Your task to perform on an android device: I am not being notified with the latest mails , Turn on the Gmail Notifications in the Gmail app
Image 0: 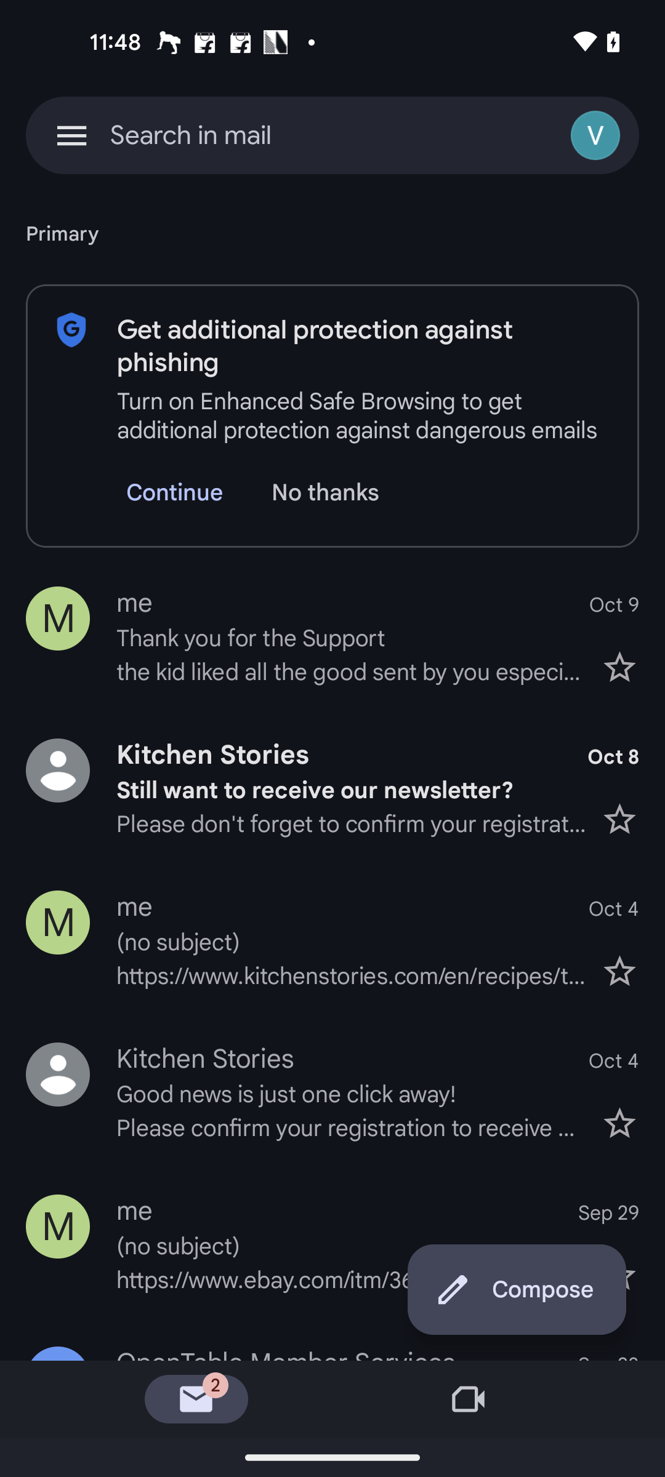
Click on the three line menu button at the top left corner of screen
Step 0: click (71, 135)
Image 2: 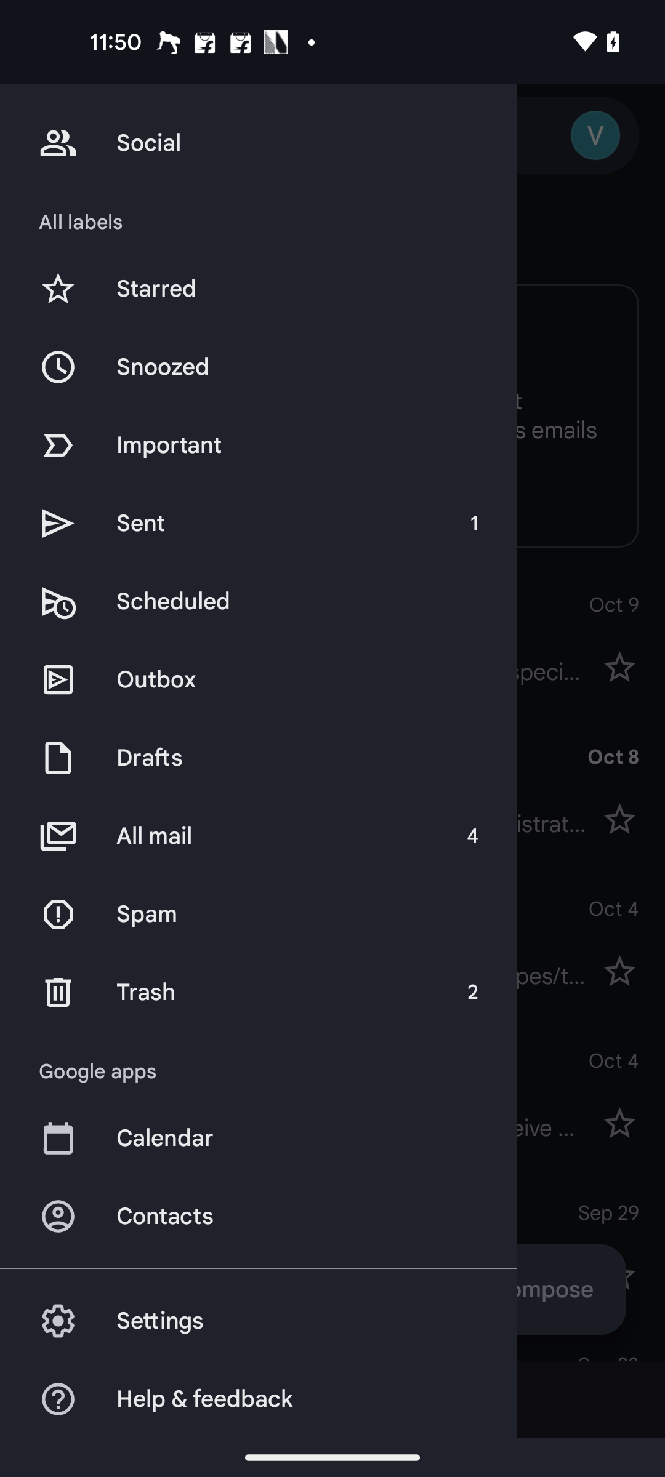
Go to the settings 
Step 2: click (310, 1321)
Image 3: 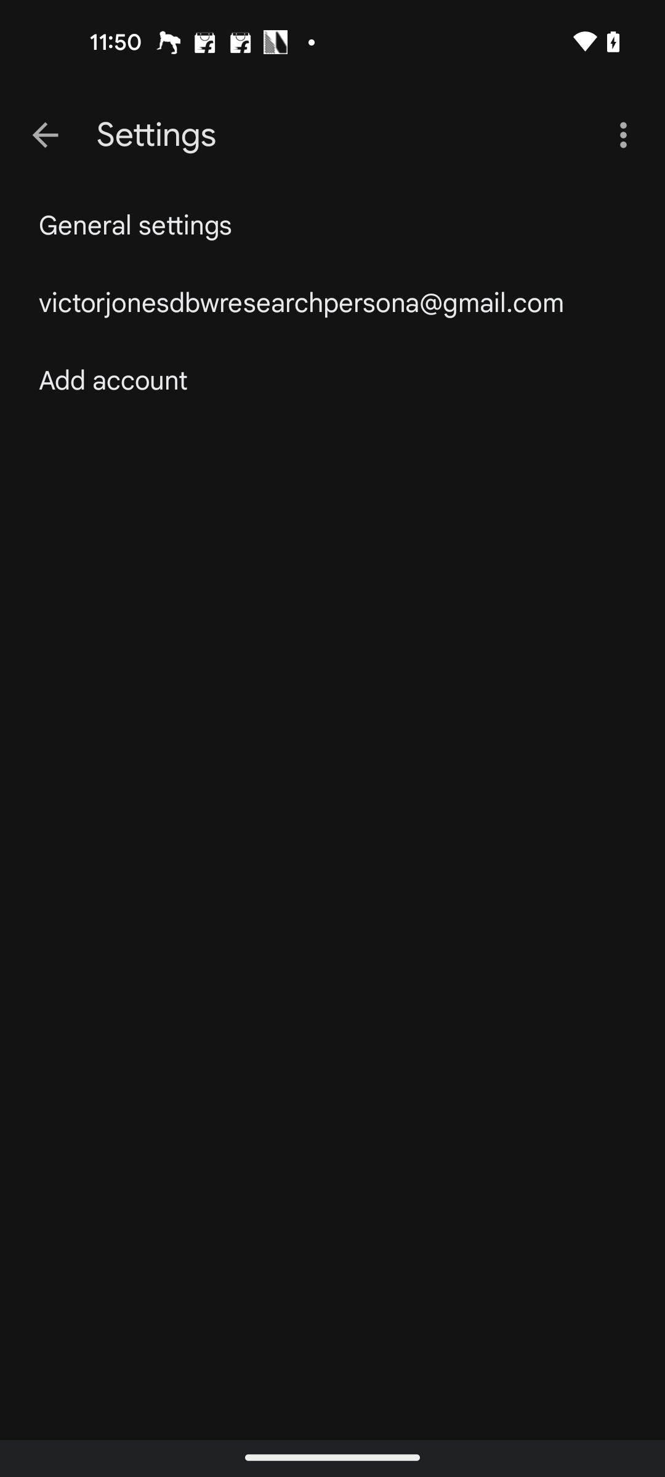
Click on the General settings 
Step 3: click (135, 226)
Image 4: 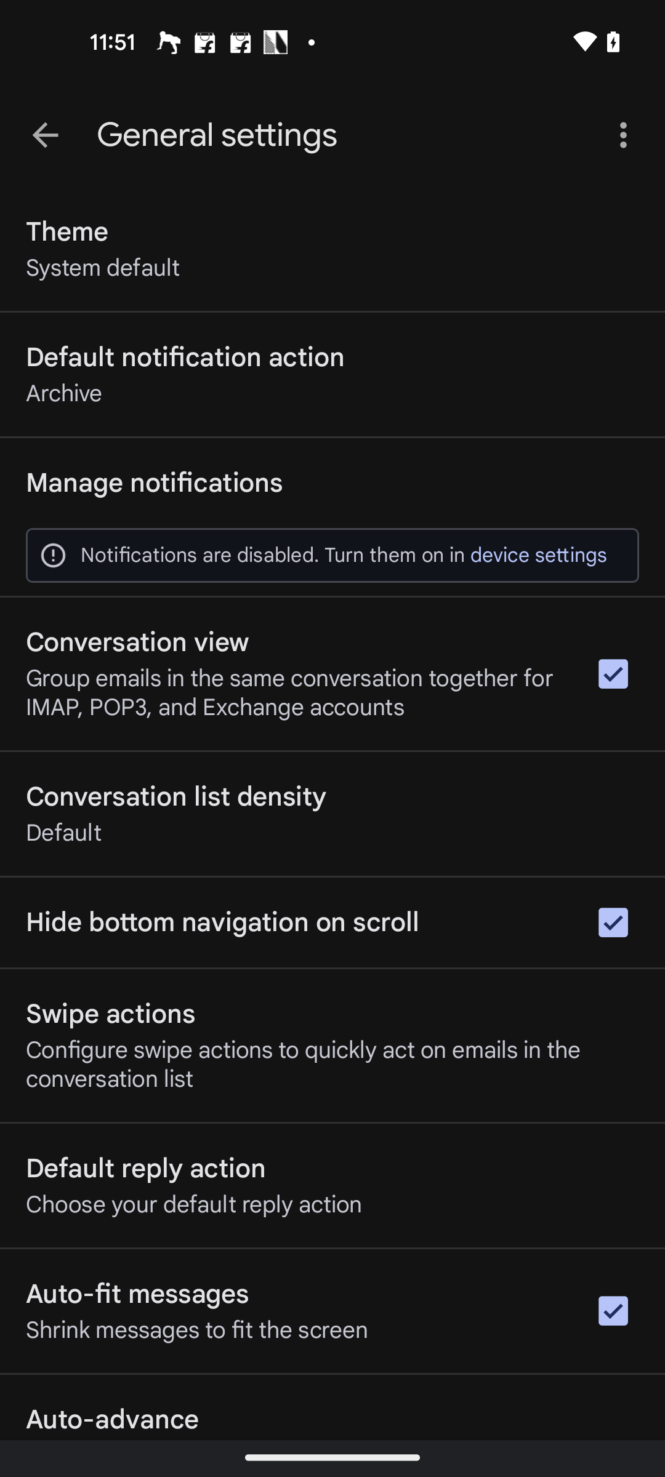
Go to the Notification setting
Step 4: click (154, 483)
Image 5: 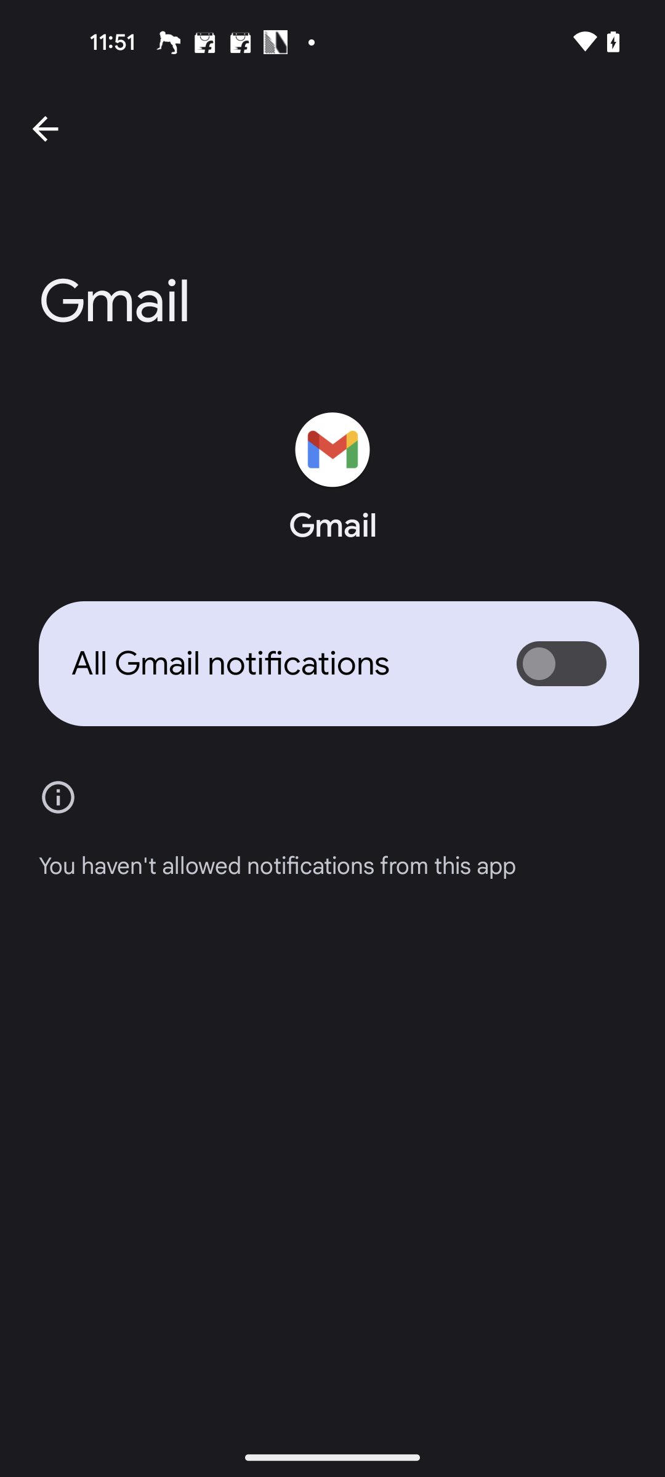
Click on the notification toggle button 
Step 5: click (561, 663)